Your task to perform on an android device: I want a copy of the pink flower file so that I can send it to my son.
Image 0: 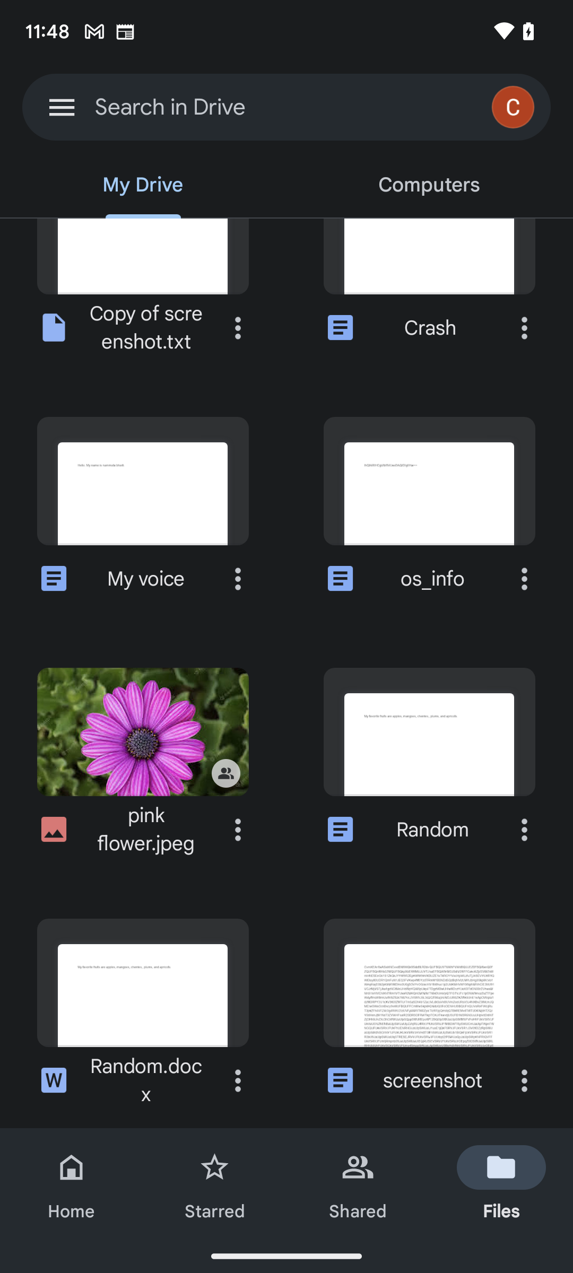
Click on the three dots of the pink flower file on the screen.
Step 0: click (238, 830)
Image 1: 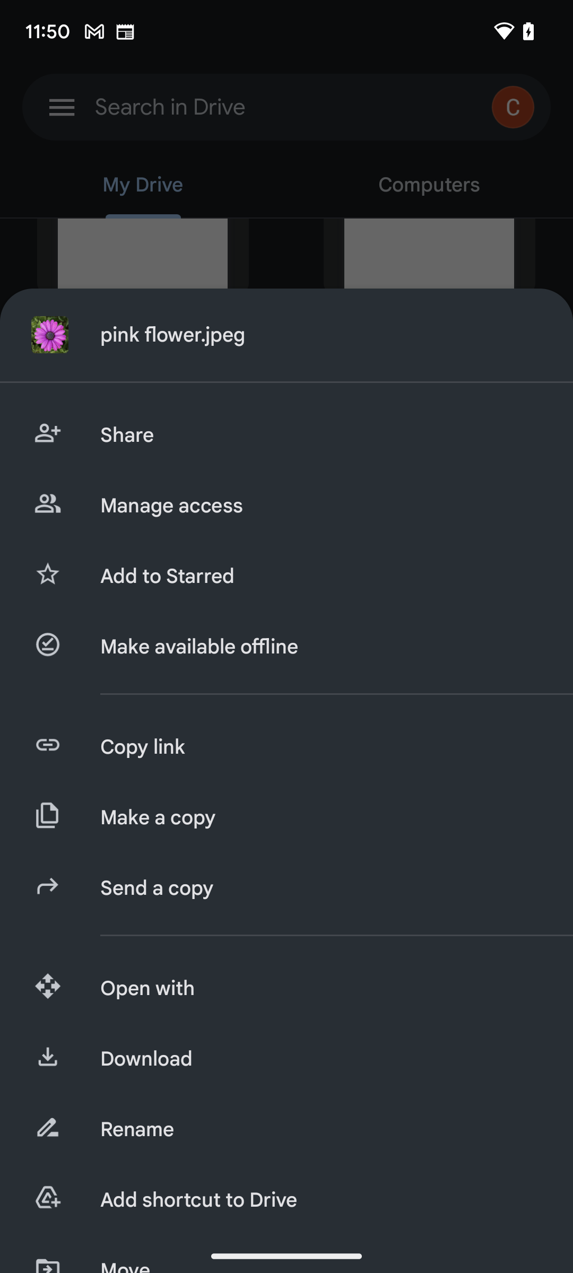
Click on the Make a copy button on a screen.
Step 1: click (319, 817)
Image 2: 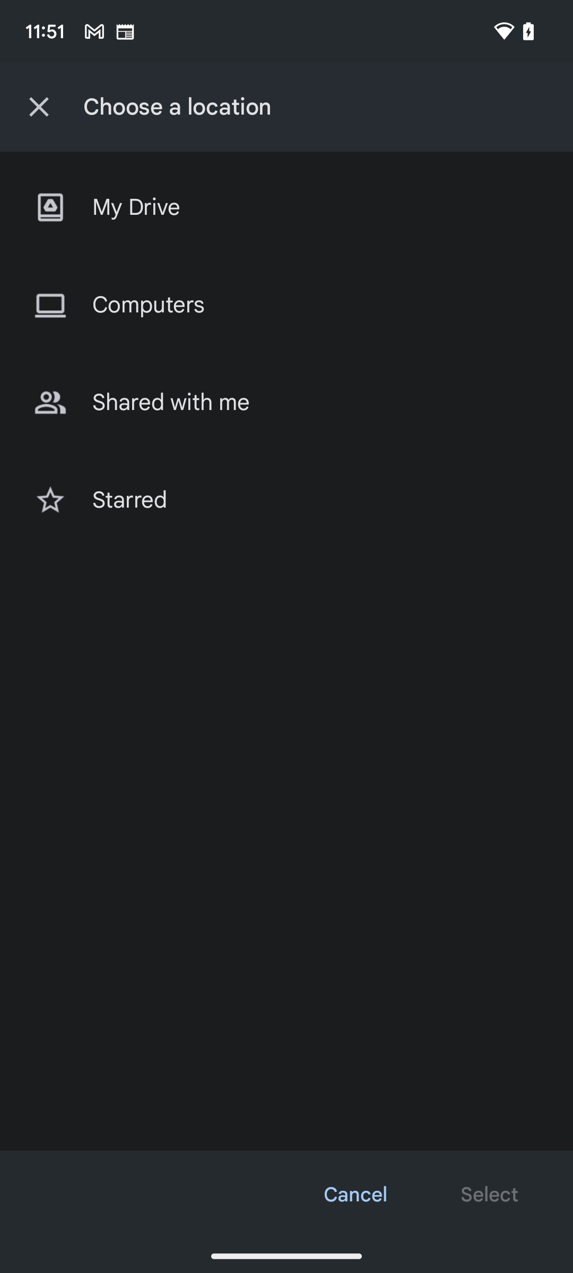
Click on My Drive on the screen.
Step 2: click (299, 207)
Image 3: 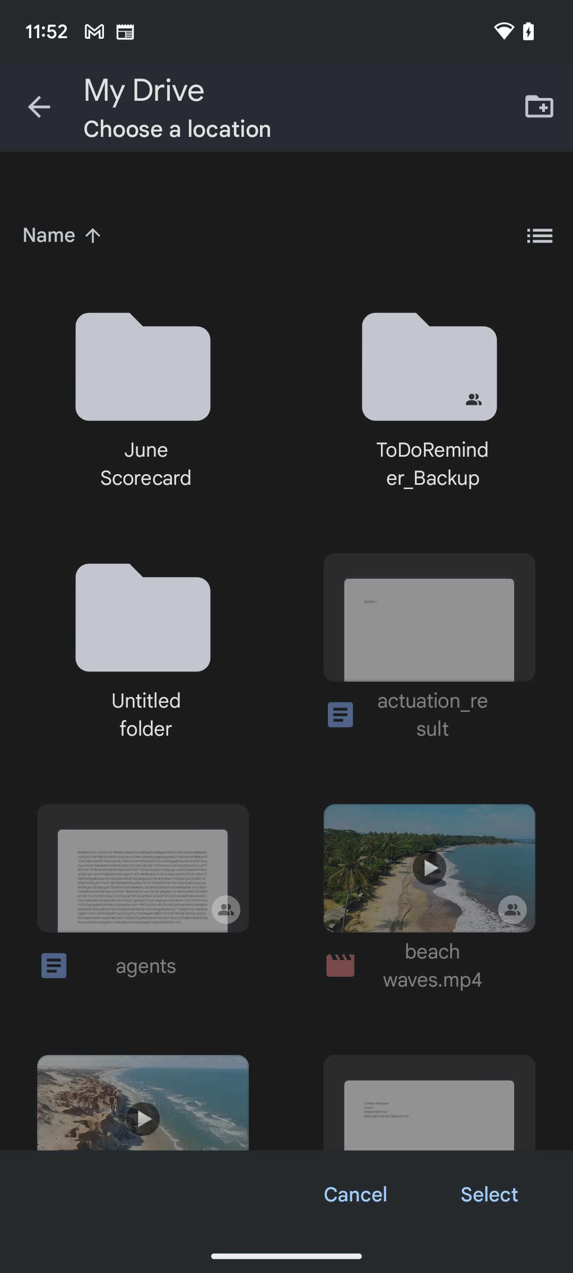
Click on the Untitled folder on the screen.
Step 3: click (142, 617)
Image 4: 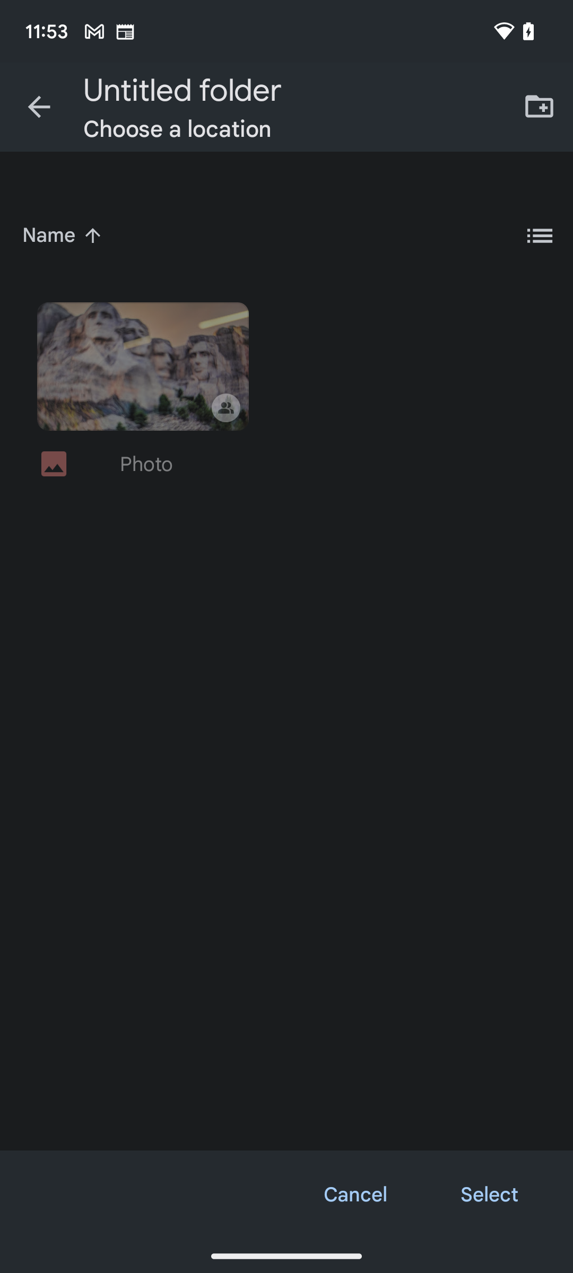
Click on the Select button on the screen.
Step 4: click (489, 1194)